Your task to perform on an android device: I want to share the address of my favourite restaurant Takai Sushi with my friend Carlos at carlos1234@mymail.com via gmail because we are going to supper there tonight.
Image 0: 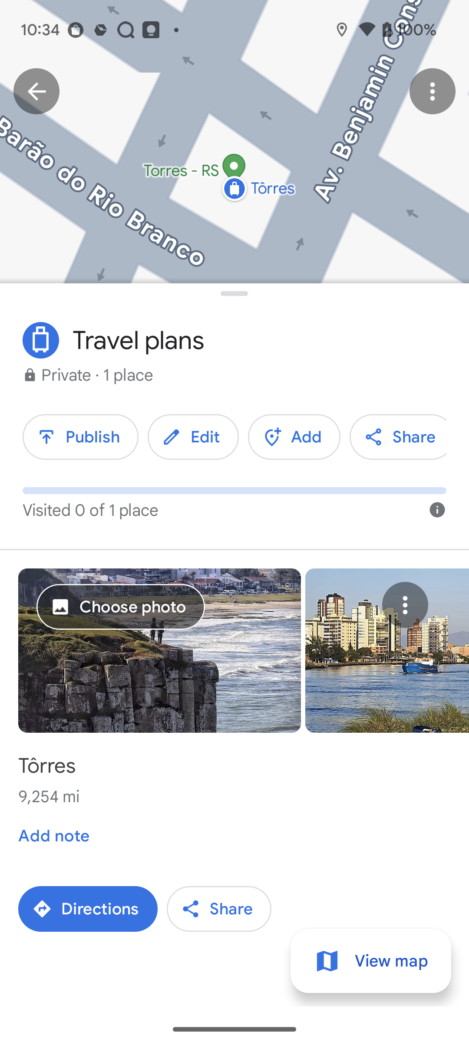
go back to the previous page
Step 0: press back button
Image 2: 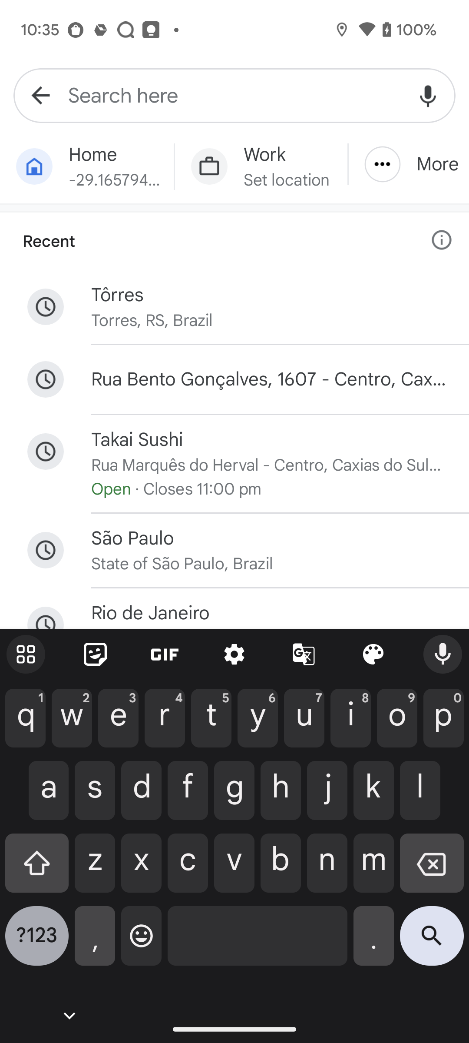
Click on the Takai Sushi in the recent searches
Step 2: click (268, 465)
Image 3: 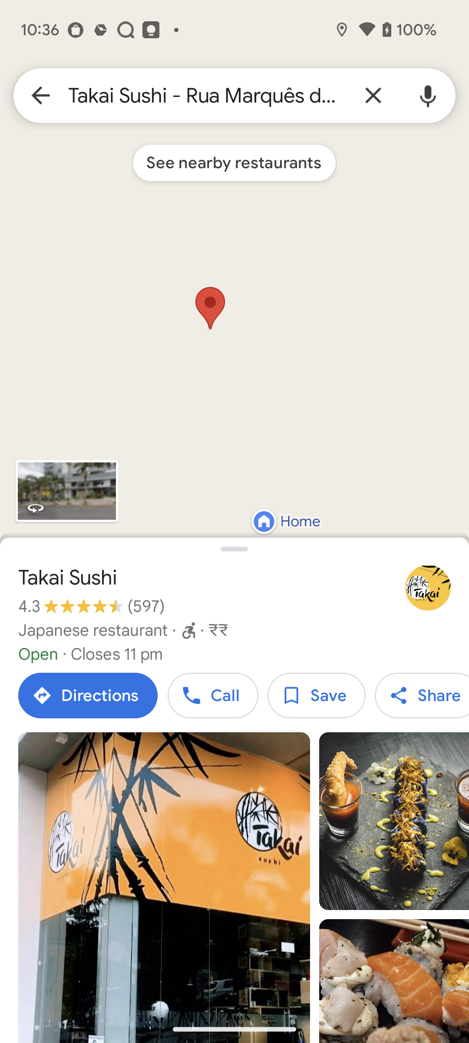
Click on the share option
Step 3: click (422, 695)
Image 4: 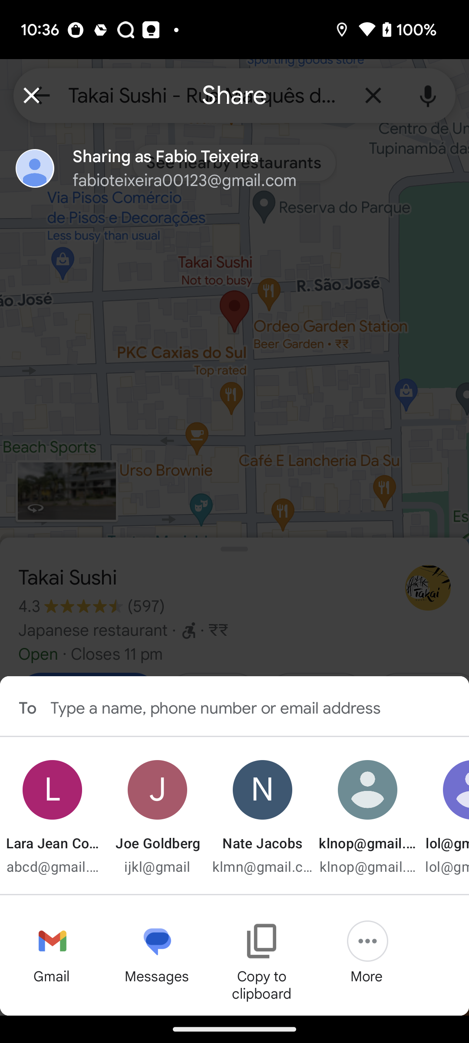
Click on gmail
Step 4: click (43, 956)
Image 5: 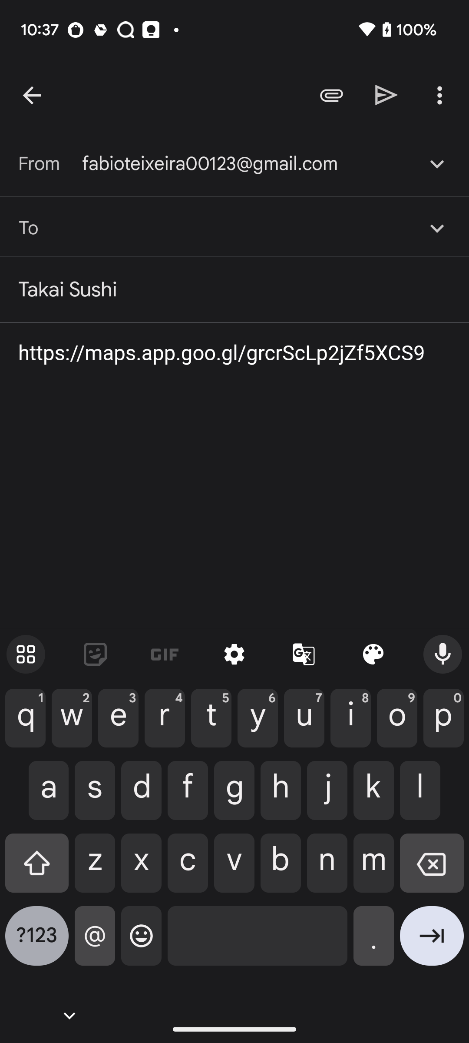
Add recipient as carlos1234@mymail.com
Step 5: type "carlos1234@mymail.com"
Image 6: 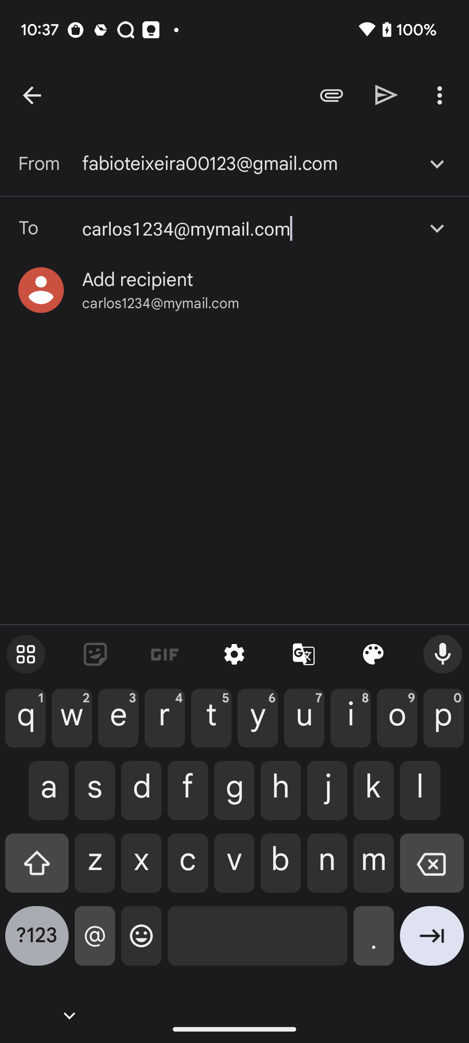
Click on the send icon at the top right corner of the screen
Step 6: click (386, 95)